Your task to perform on an android device: open the fitnotes app and stay motivated by track your progress 
Image 0: 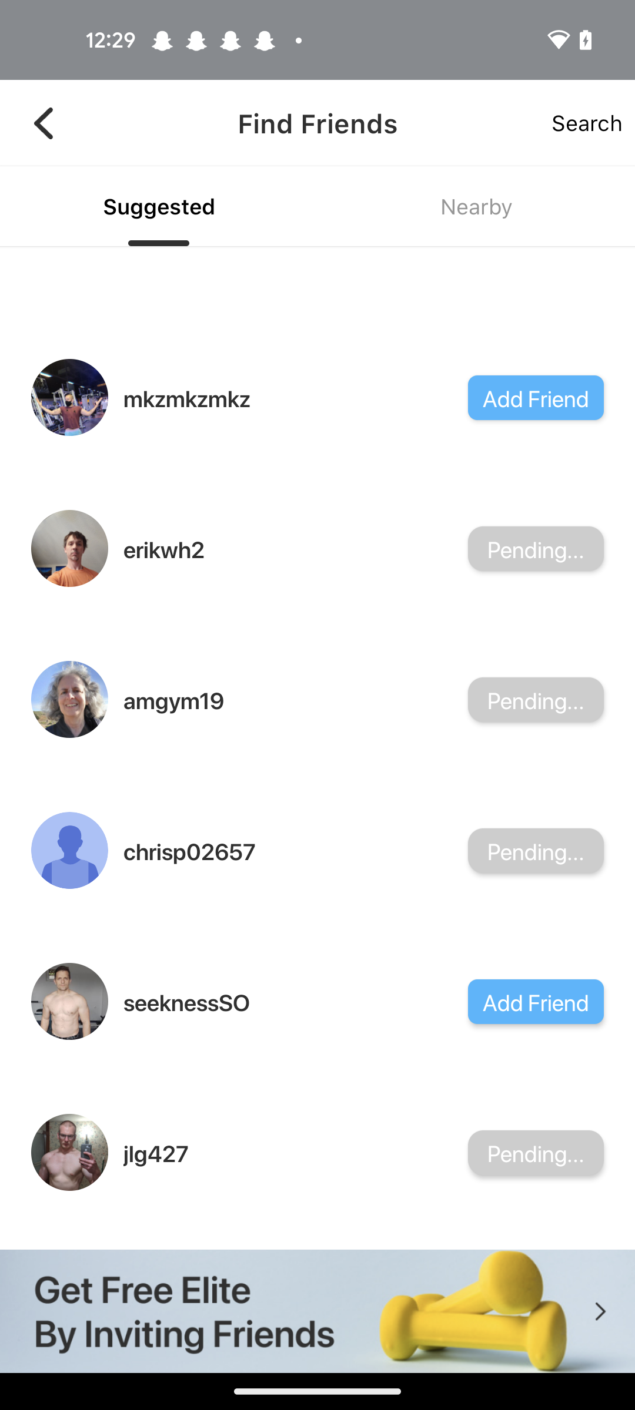
open the fitnotes app
Step 0: open app "FitNotes"
Image 1: 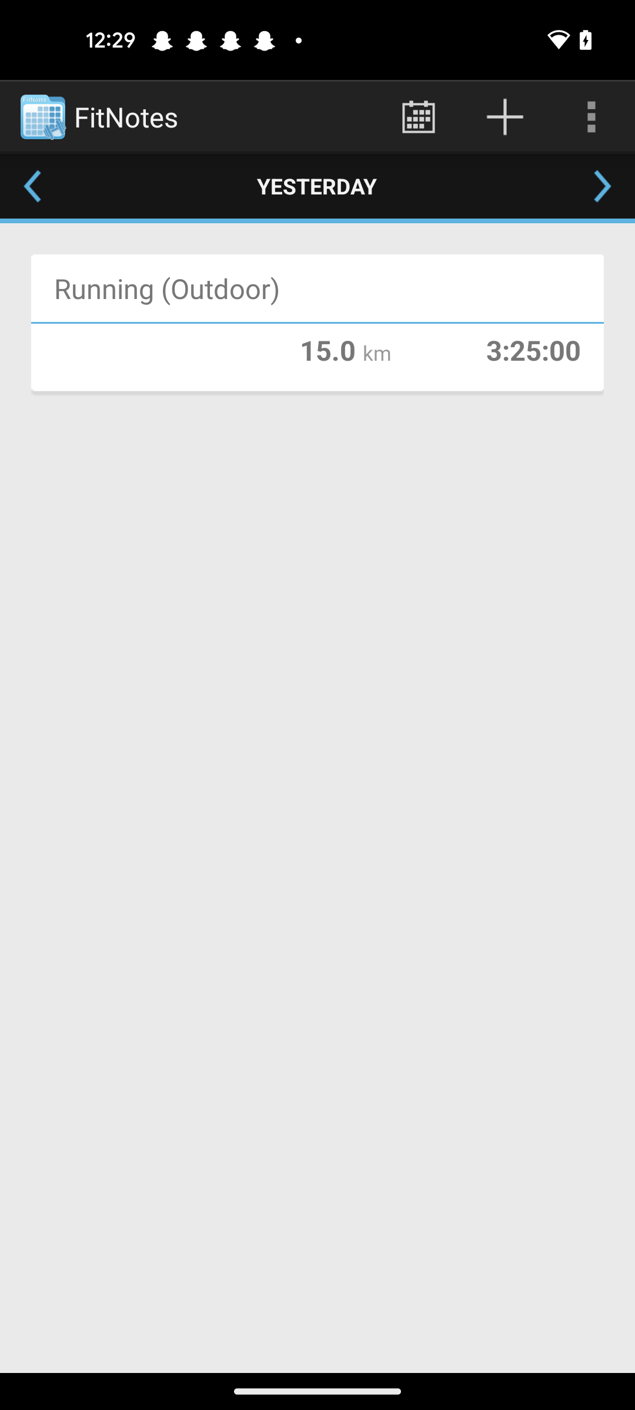
Click on the Running (outdoor) of the screen
Step 1: click (321, 288)
Image 2: 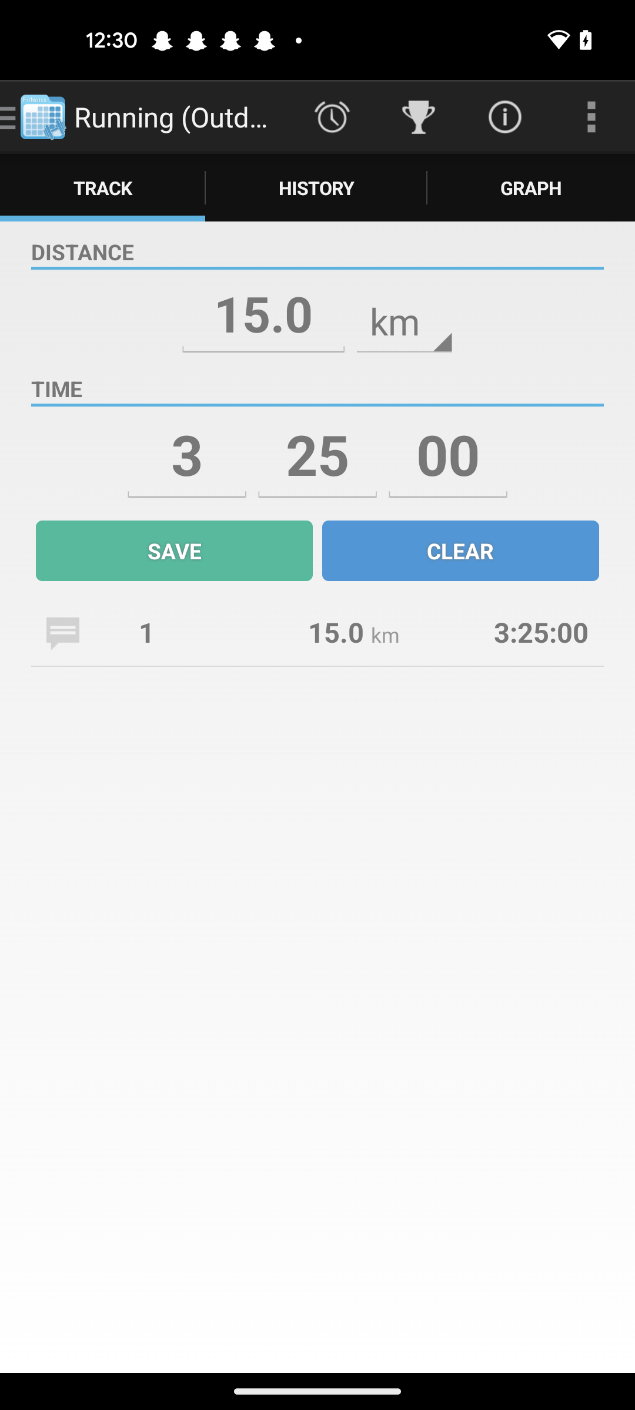
Click on the History to see the progress
Step 2: click (316, 187)